Your task to perform on an android device: Fill the blue color in the box in the current sketch on the HiPaint app.
Image 0: 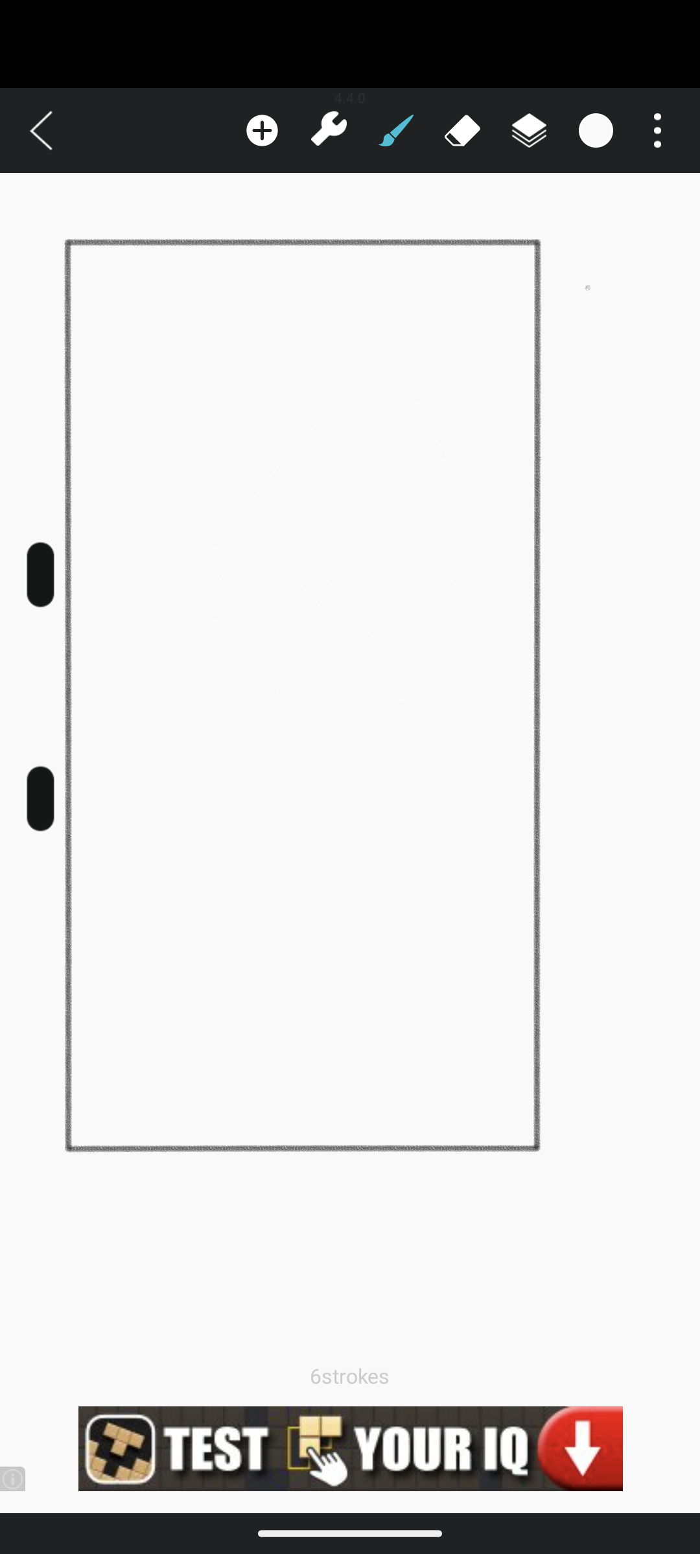
Click on the color icon at the top of the screen.
Step 0: click (595, 130)
Image 1: 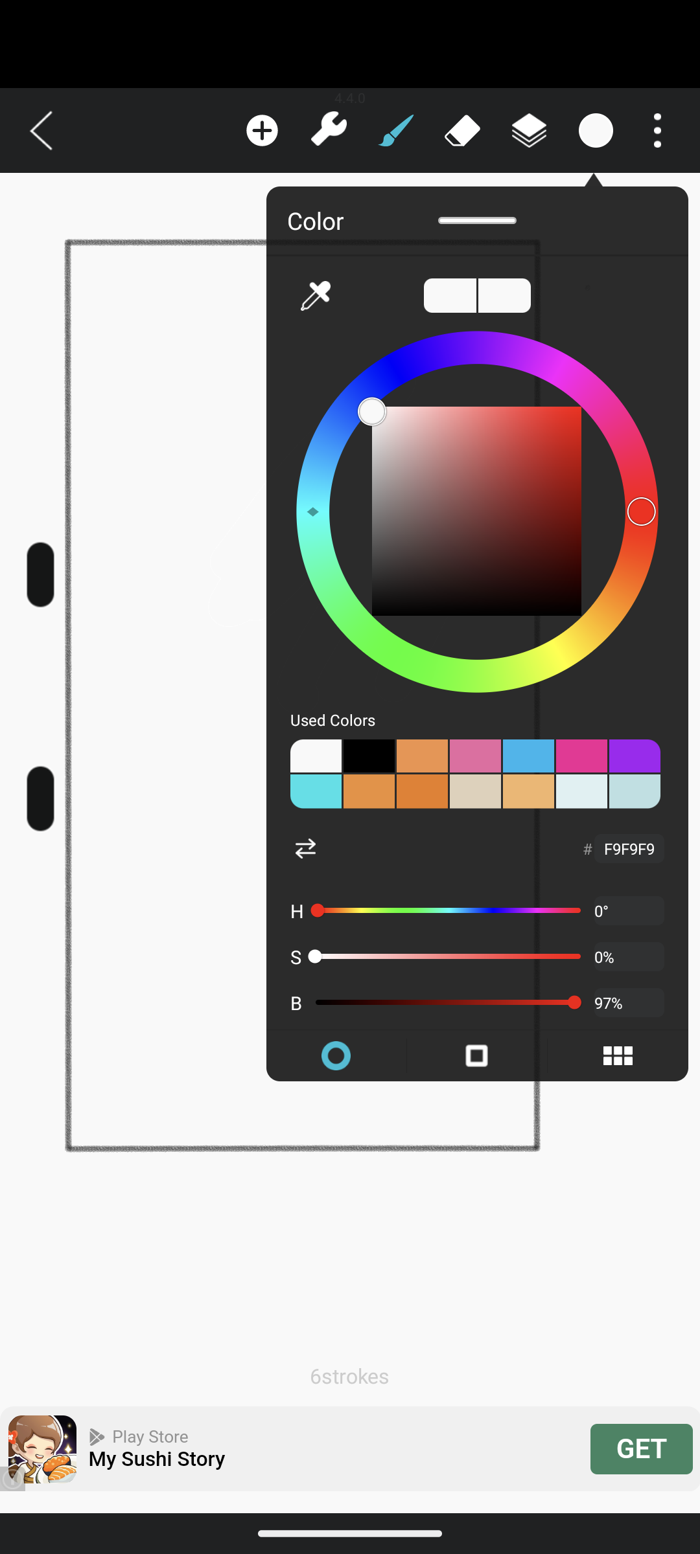
Select the blue color.
Step 1: click (379, 372)
Image 2: 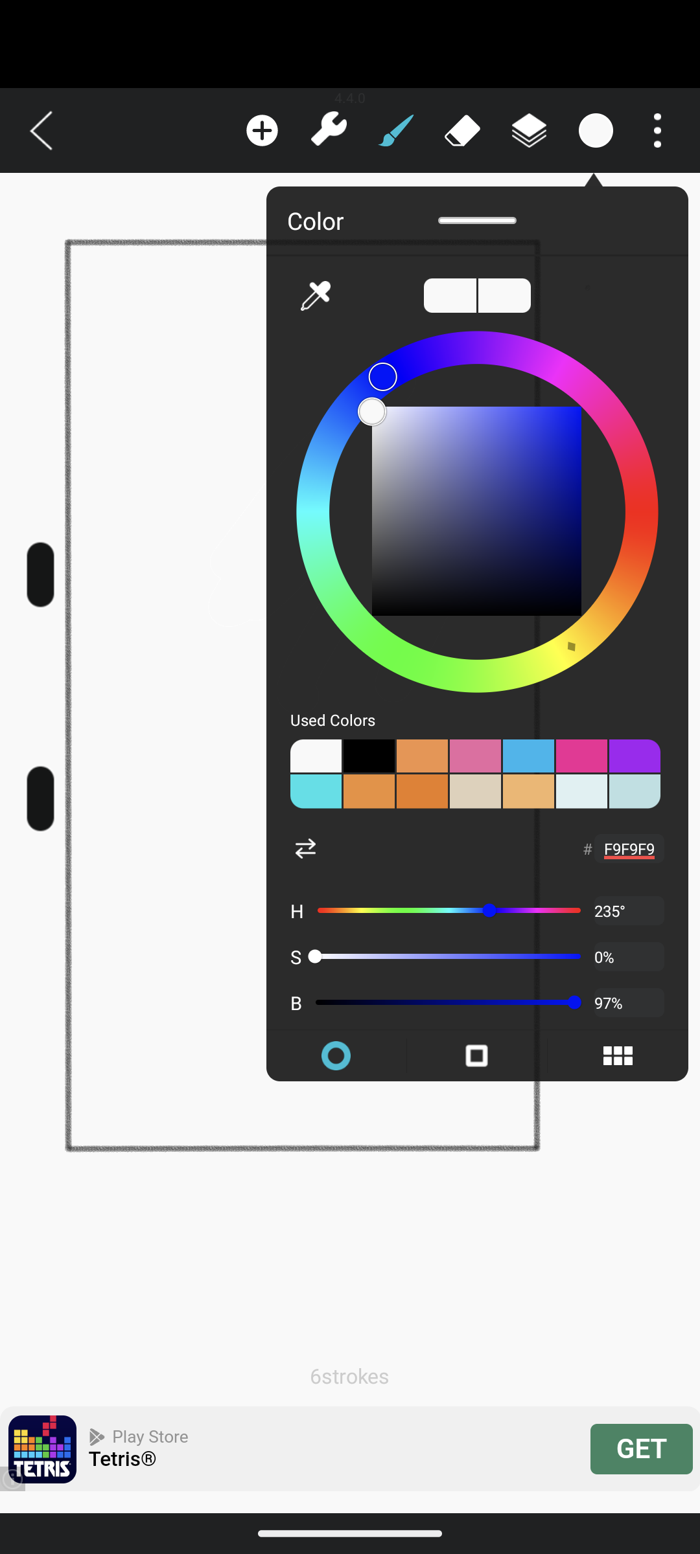
Click on the setting icon at the top of the screen.
Step 2: click (329, 130)
Image 3: 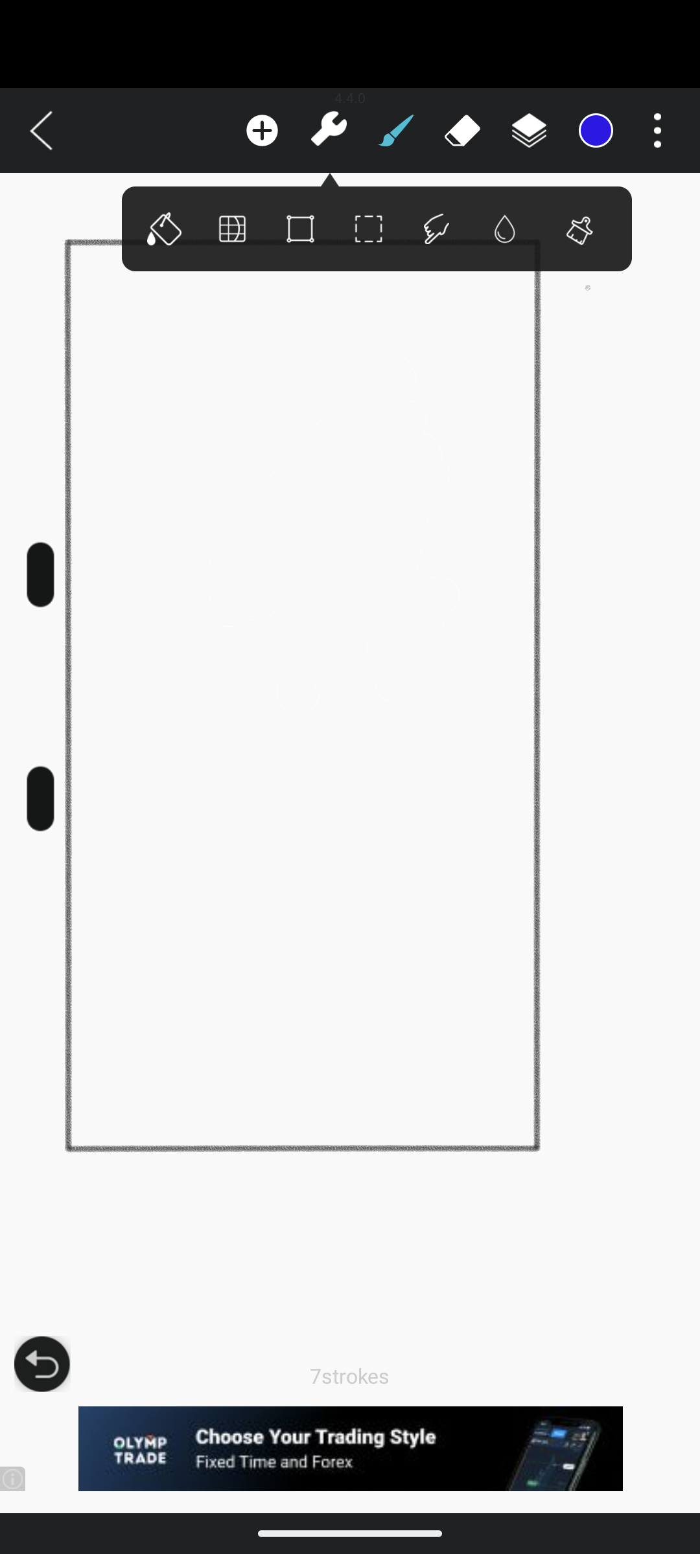
Click on the first bucket icon.
Step 3: click (164, 228)
Image 4: 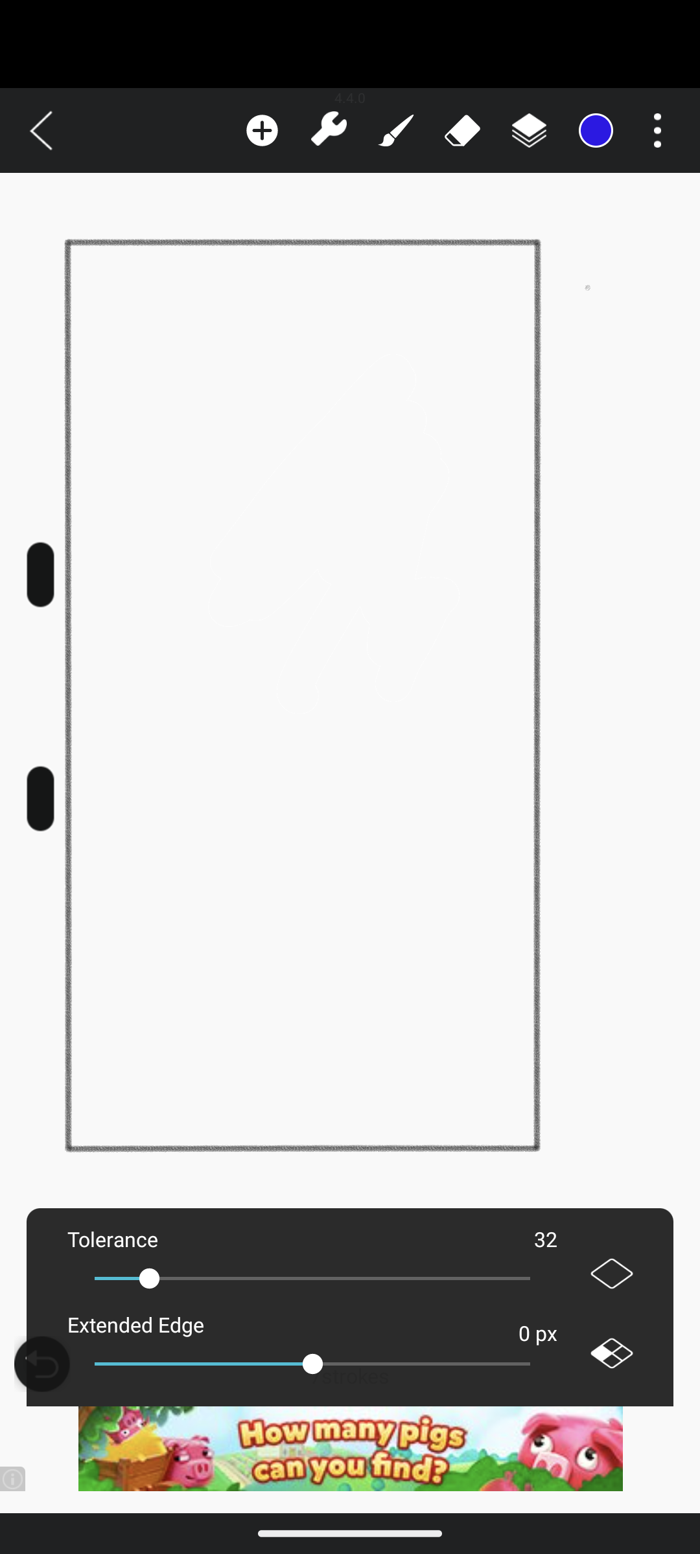
Tap in the box to color.
Step 4: click (329, 561)